Your task to perform on an android device: I would like my audio title to be included in the recording.
Image 0: 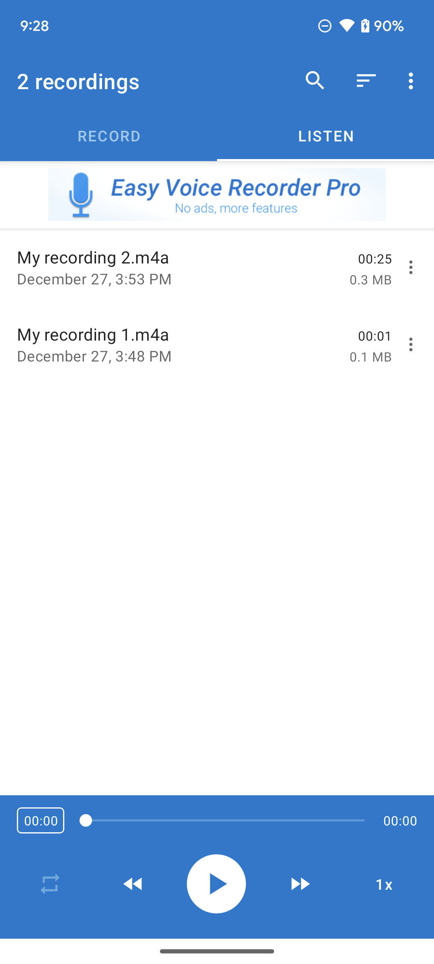
Click on the three dots on the screen.
Step 0: click (413, 267)
Image 1: 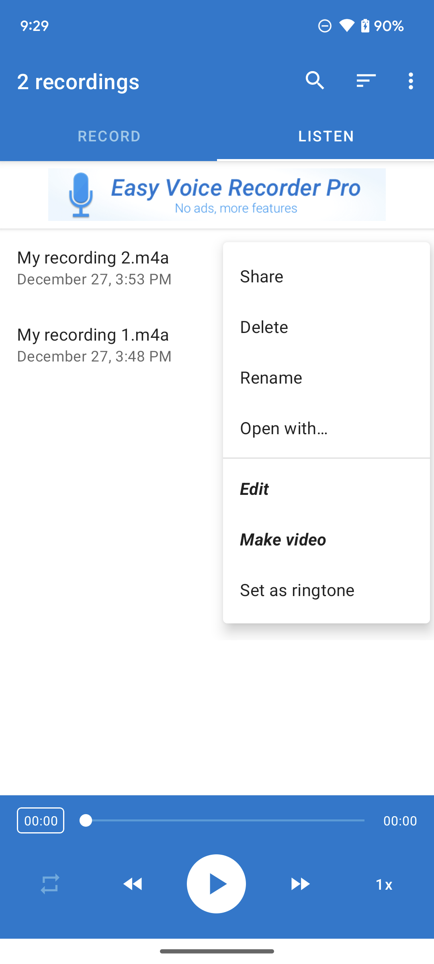
Click on the Rename option on the screen.
Step 1: click (326, 377)
Image 2: 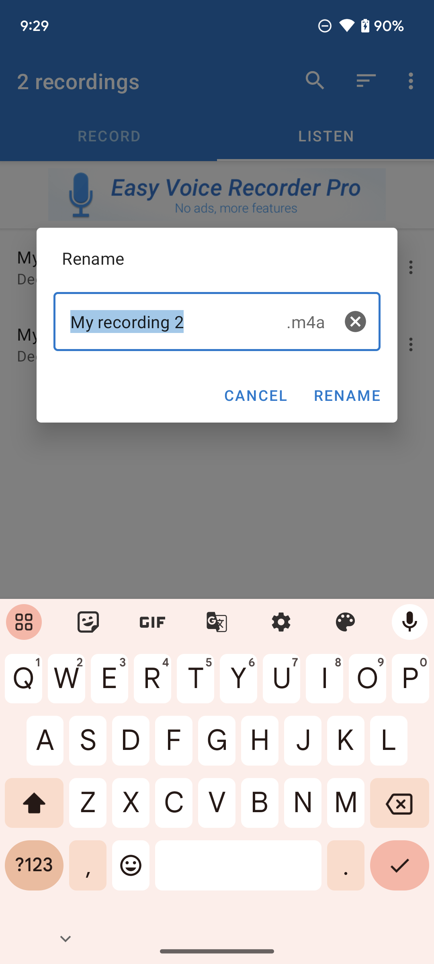
Type My audio on the screen.
Step 2: type "My audio"
Image 3: 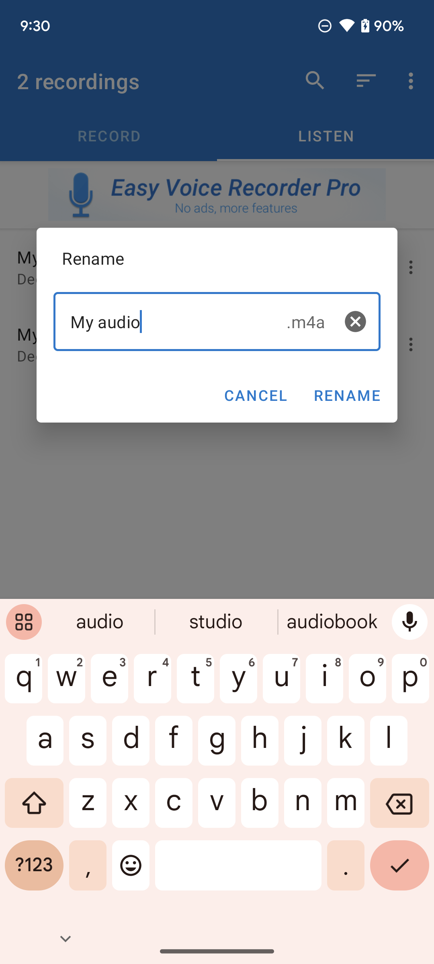
Click on the Rename option on the screen.
Step 3: click (346, 395)